Your task to perform on an android device: I am going to play motorsports next month. Search for Motorsports Shoes in the PUMA app.
Image 0: 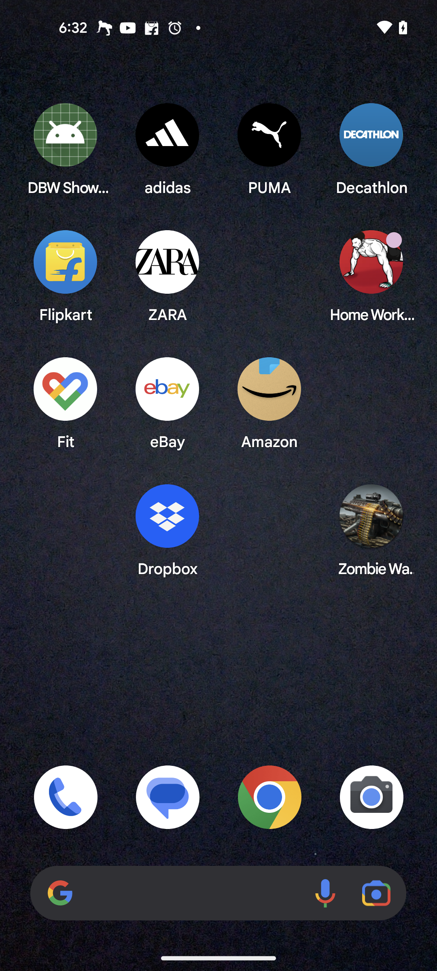
Open the PUMA App
Step 0: open app "PUMA"
Image 1: 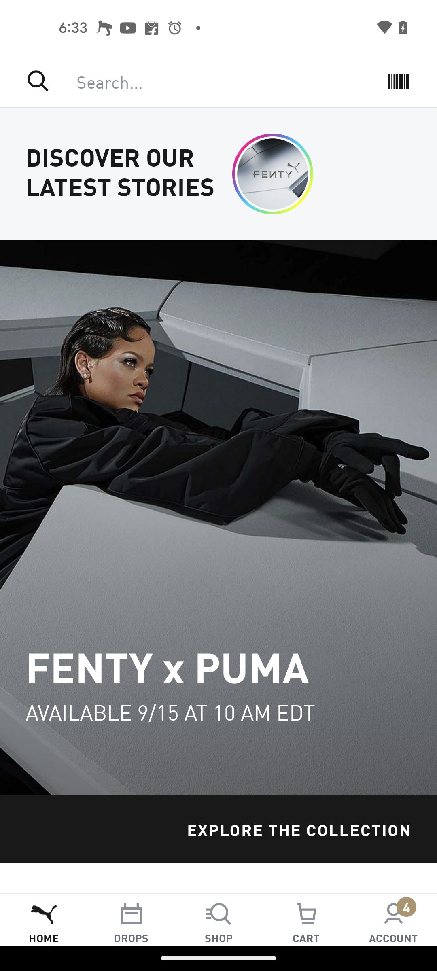
Go to the Shop section
Step 1: click (218, 937)
Image 2: 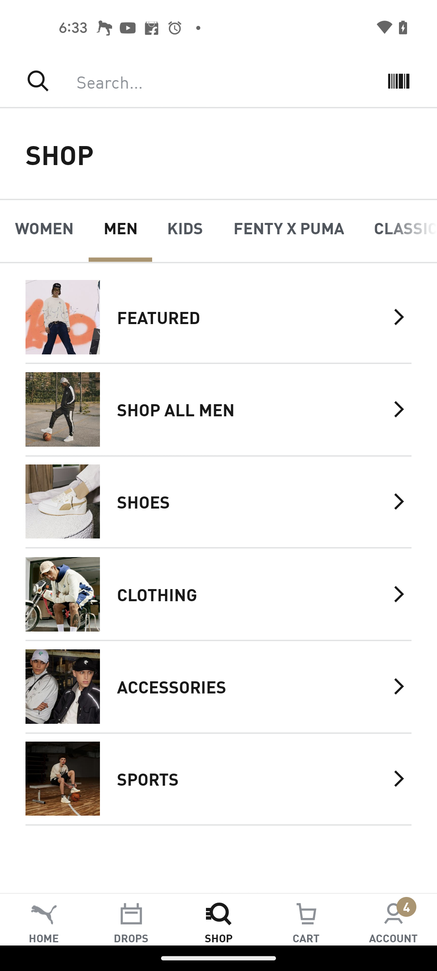
Open the Shoes category
Step 2: click (251, 501)
Image 3: 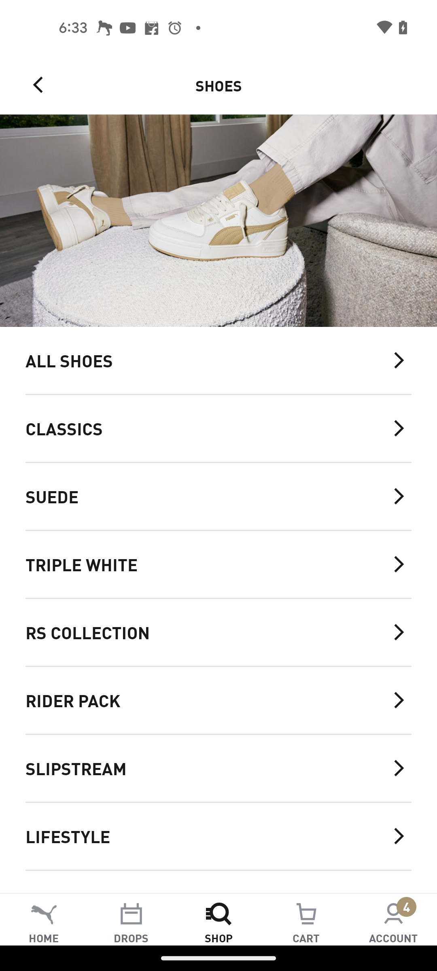
Scroll up to look for Motorsports type
Step 3: scroll down
Image 4: 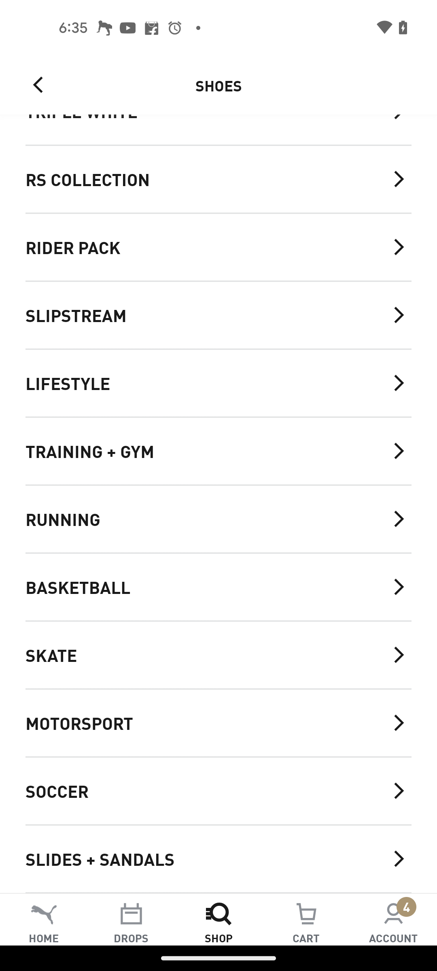
Click on the Motorsports type
Step 4: click (206, 723)
Image 5: 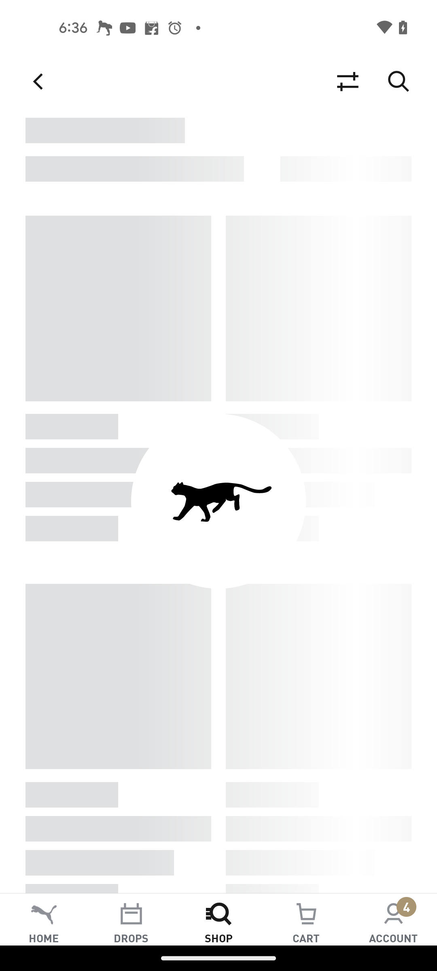
Click on the Motorsports type
Step 5: wait